Your task to perform on an android device: Open the JD Sports app, I would like to search for football gloves so that I may play casual football with my kids.
Image 0: 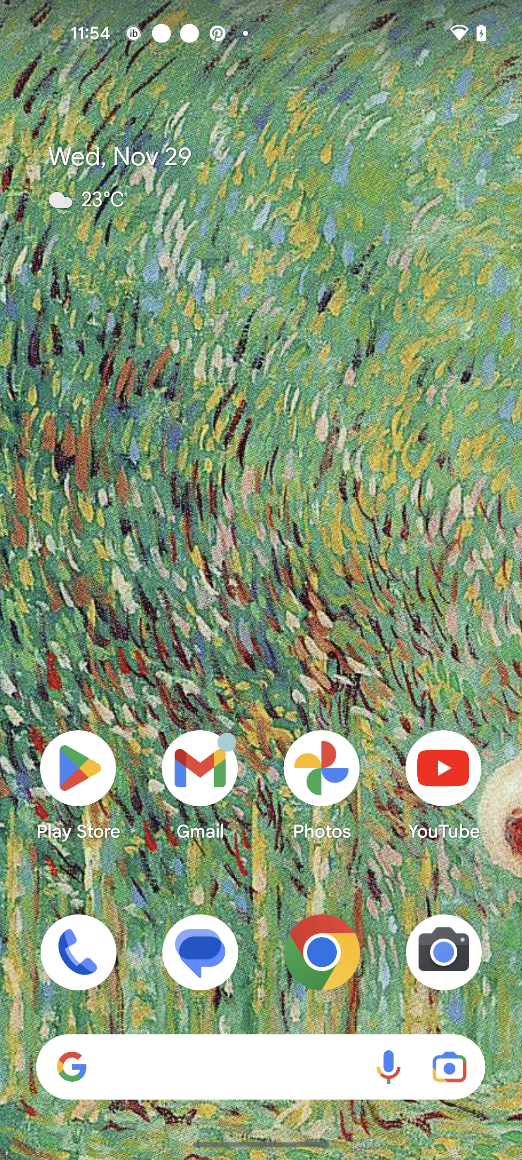
Open the JD Sports app
Step 0: open app "JD"
Image 1: 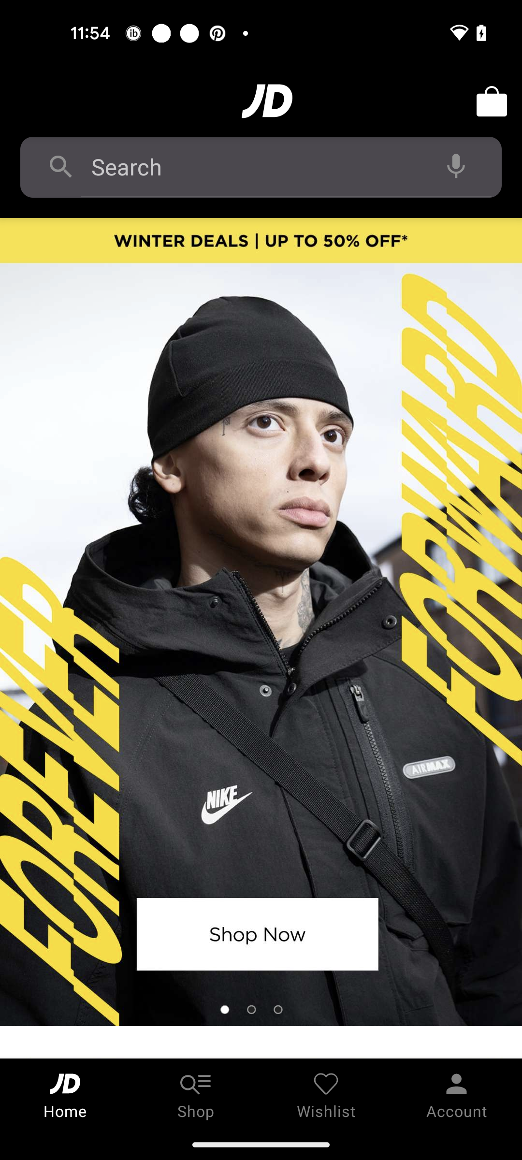
Click on the search bar
Step 1: click (251, 166)
Image 2: 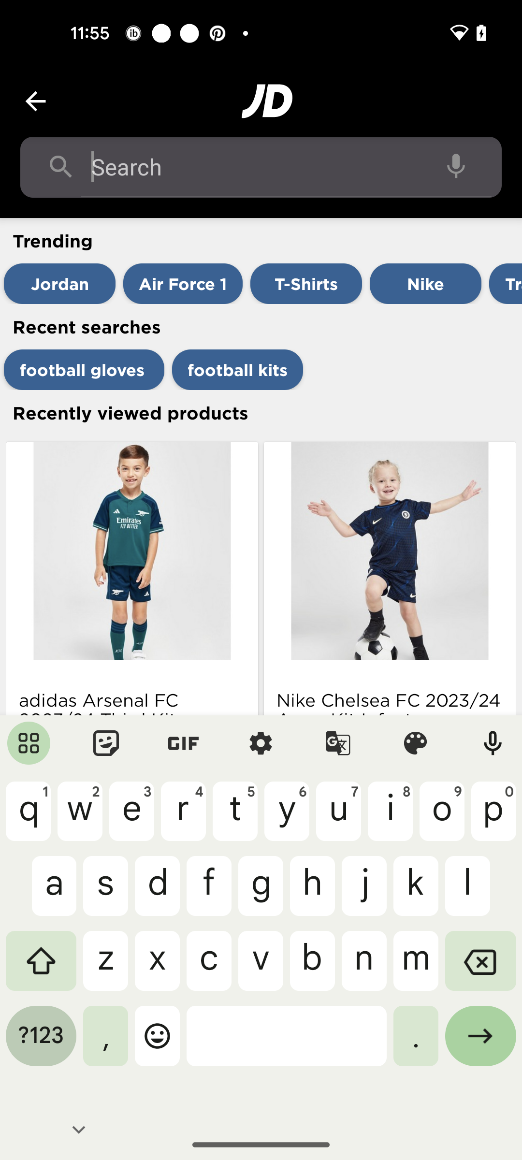
Search for the football gloves
Step 2: type "football gloves"
Image 3: 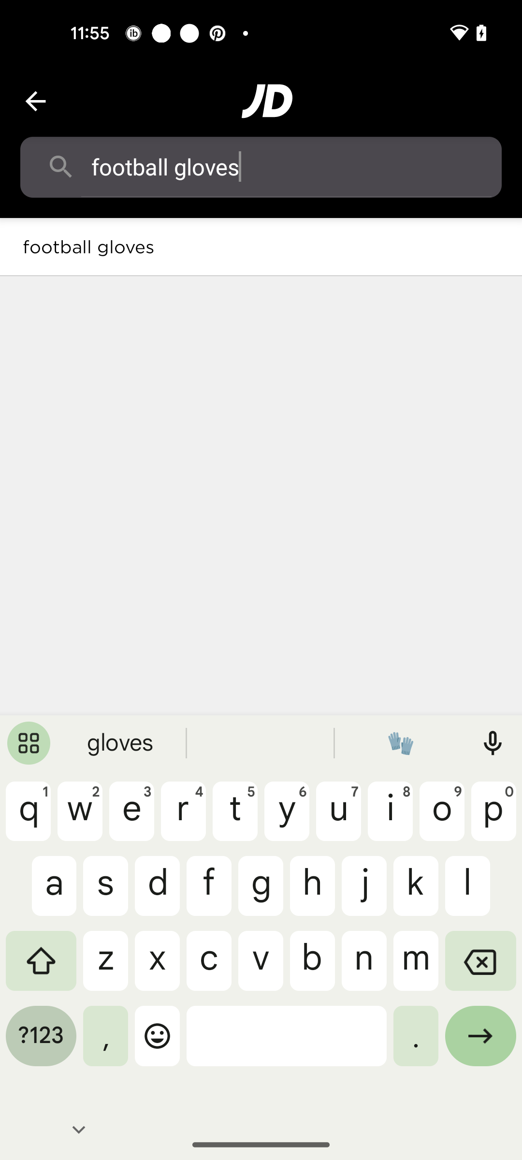
Click on the search suggestion
Step 3: click (77, 246)